Your task to perform on an android device: I liked the first property so i would like to save it for future reference.
Image 0: 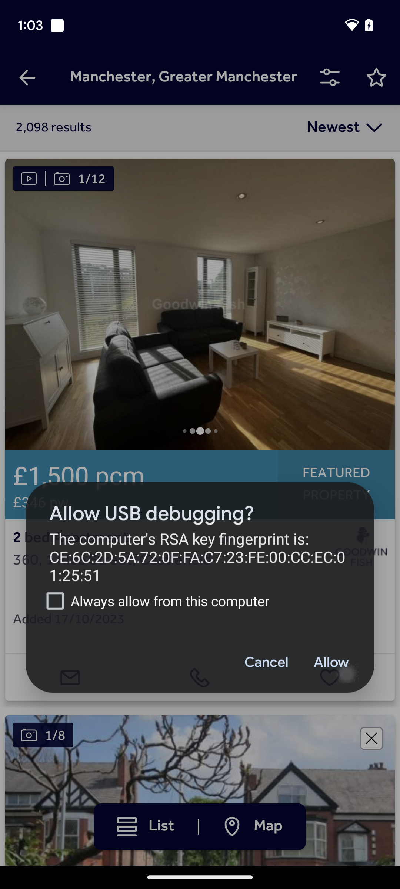
Step 0: wait
Image 1: 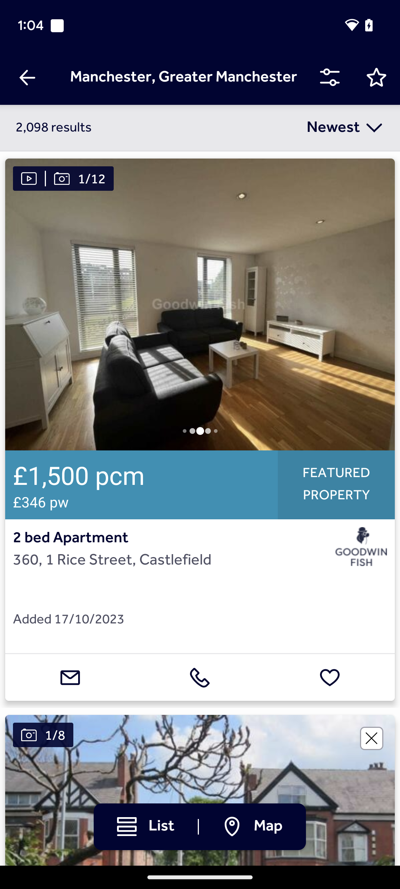
Click on the heart icon on the bottom of the first property.
Step 1: click (330, 677)
Image 2: 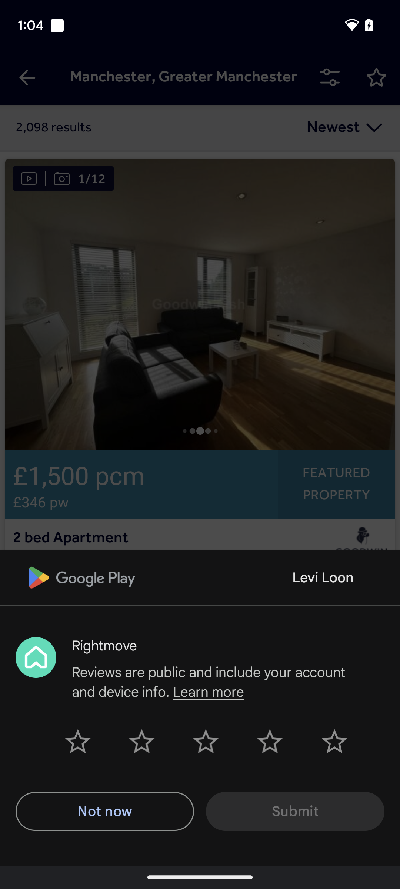
Click on the heart icon on the bottom of the first property.
Step 2: wait